Your task to perform on an android device: I want to add the first plant photo from Google Photos to the presentation's first slide. 
Image 0: 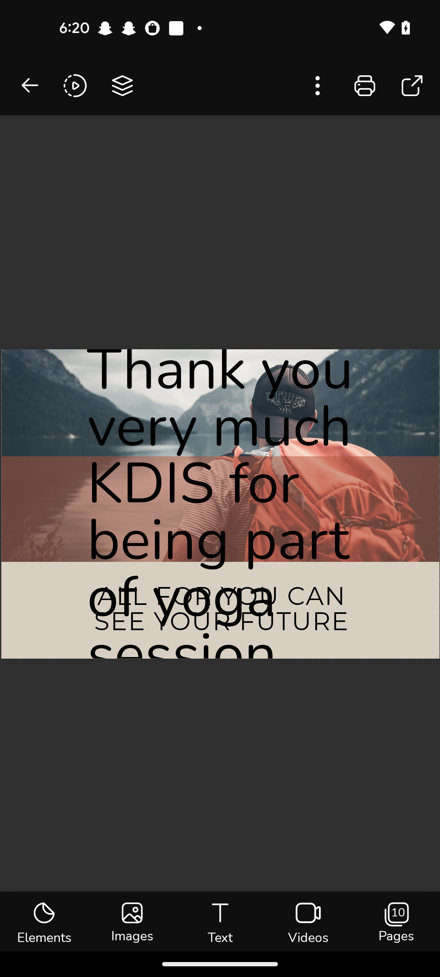
Click on the image icon at the bottom of the screen 
Step 0: click (132, 921)
Image 1: 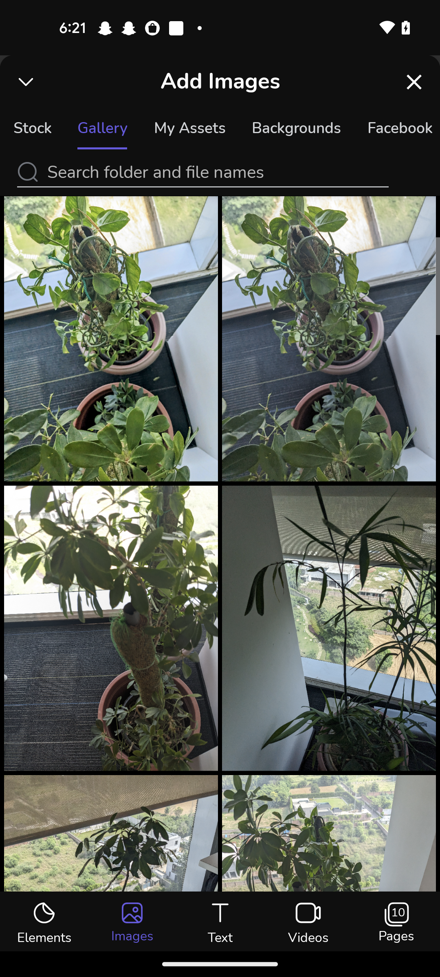
Click on the first picture of the plant 
Step 1: click (220, 543)